Your task to perform on an android device:  Search note name with Ms Word
Image 0: 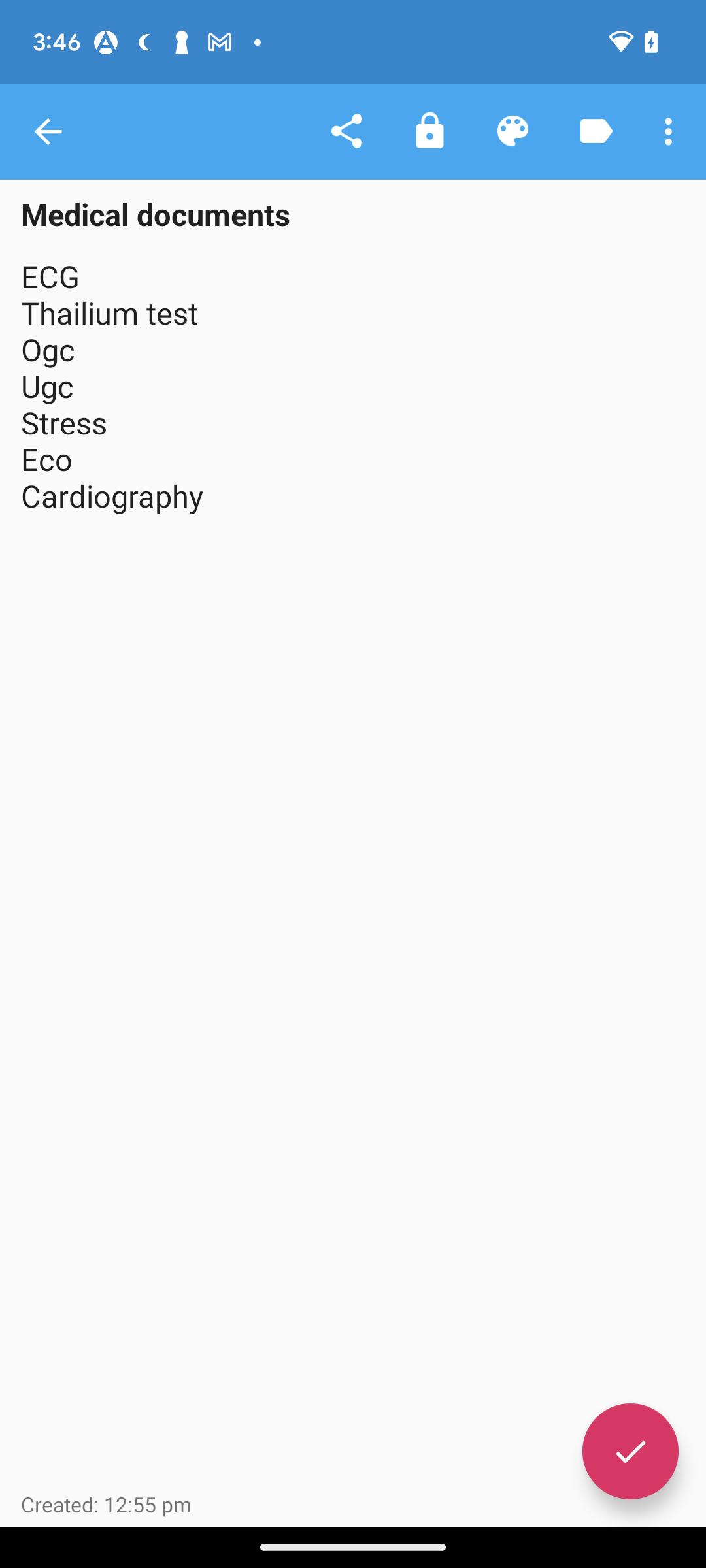
go back to the previous page
Step 0: press back button
Image 1: 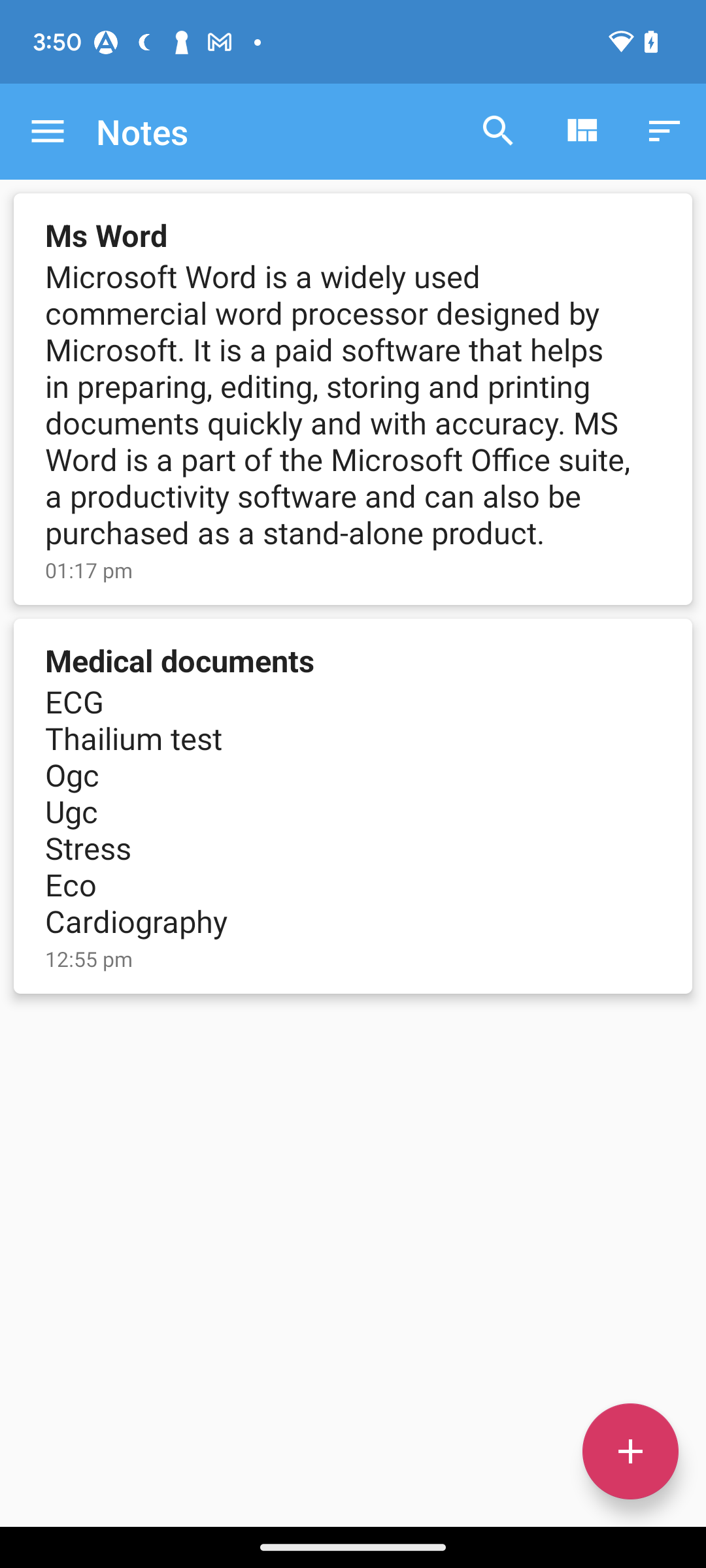
click on the search bar at the top of the screen
Step 1: click (498, 131)
Image 2: 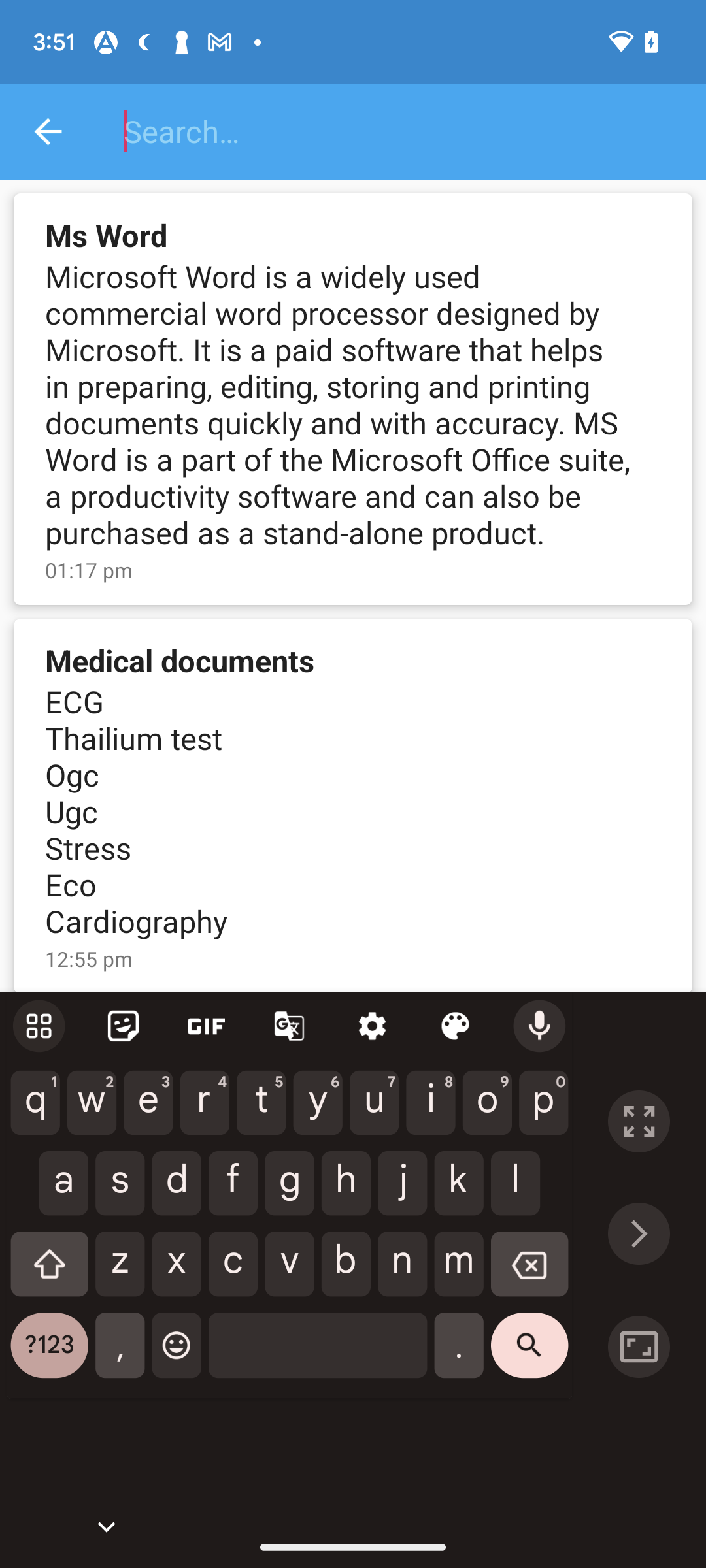
enter MS Word
Step 2: type "Ms word"
Image 3: 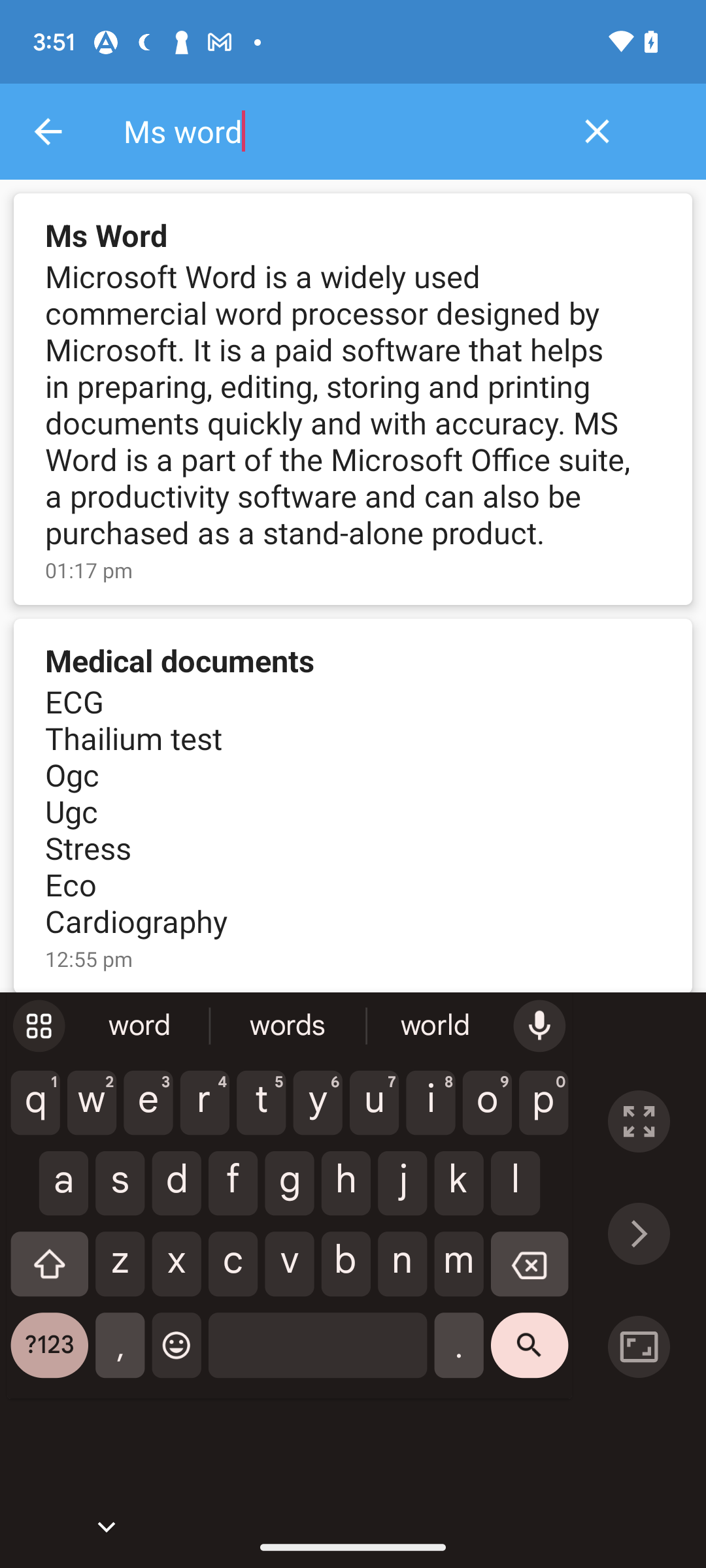
enter MS Word
Step 3: wait